Your task to perform on an android device: Open the Google maps app and check the review of gwal pahari selfie point 
Image 0: 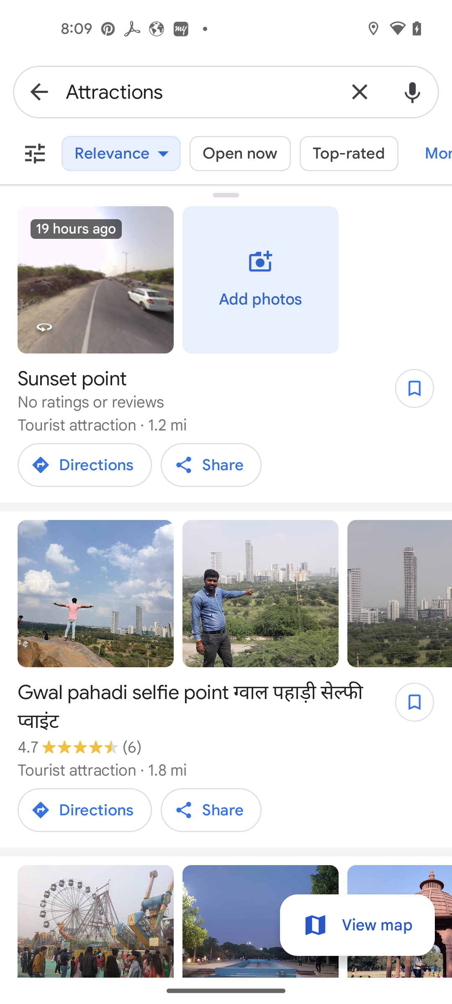
click on gwal pahadi selfie point
Step 0: click (200, 708)
Image 1: 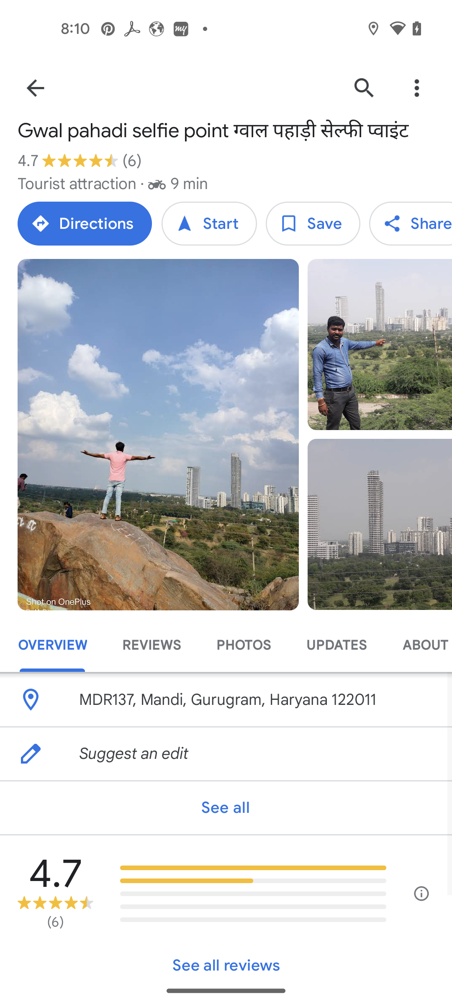
click on reviews option
Step 1: click (152, 645)